Your task to perform on an android device: I want to use the DHgate app to look for Tools under the Business & Industrial category so I can fix my window hinges.
Image 1: 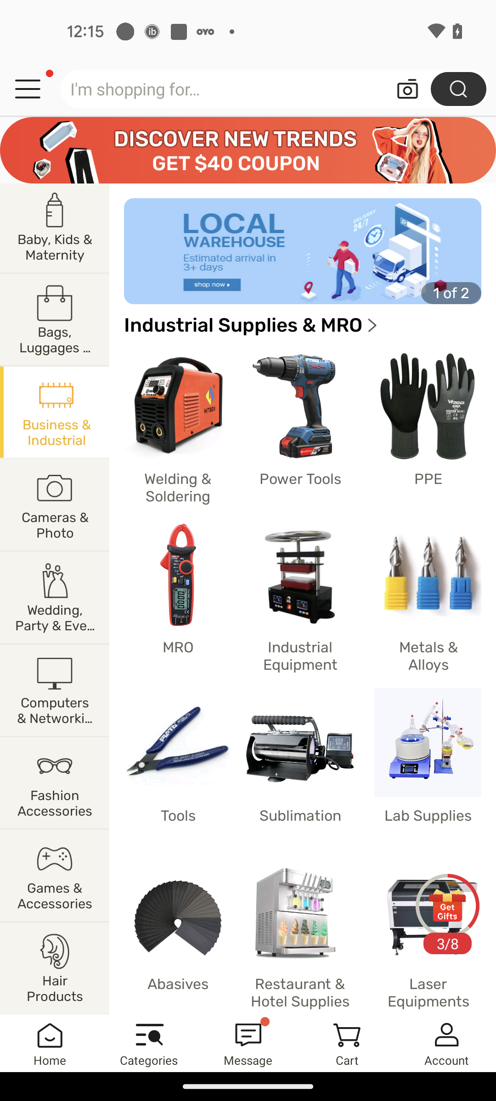
Open the Tool items in Business & Industrial category
Step 1: click (177, 756)